Your task to perform on an android device: In TrailLink launch the explore tab and click the first place above 4.5 stars in Cincinnati
Image 0: 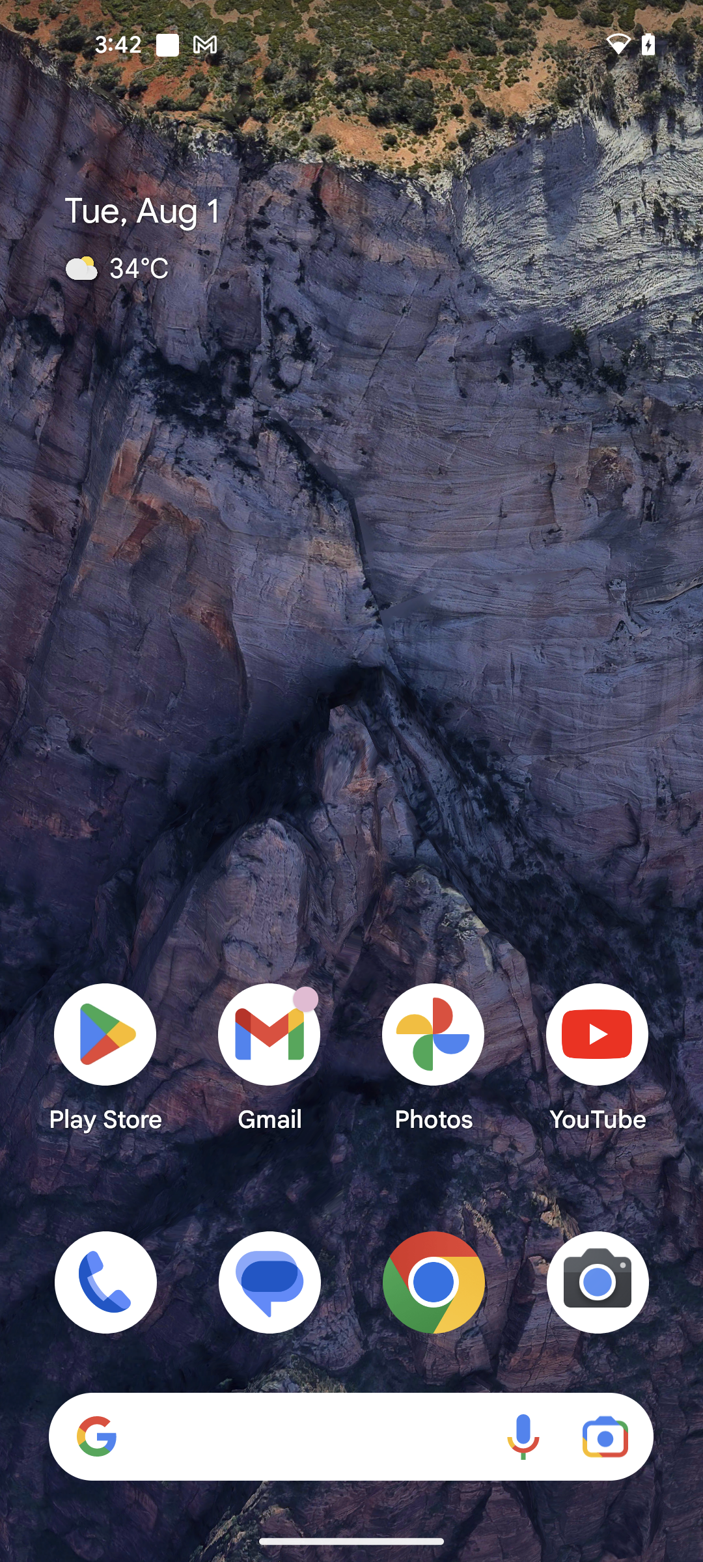
Open TrailLink app
Step 0: open app "TrailLink"
Image 1: 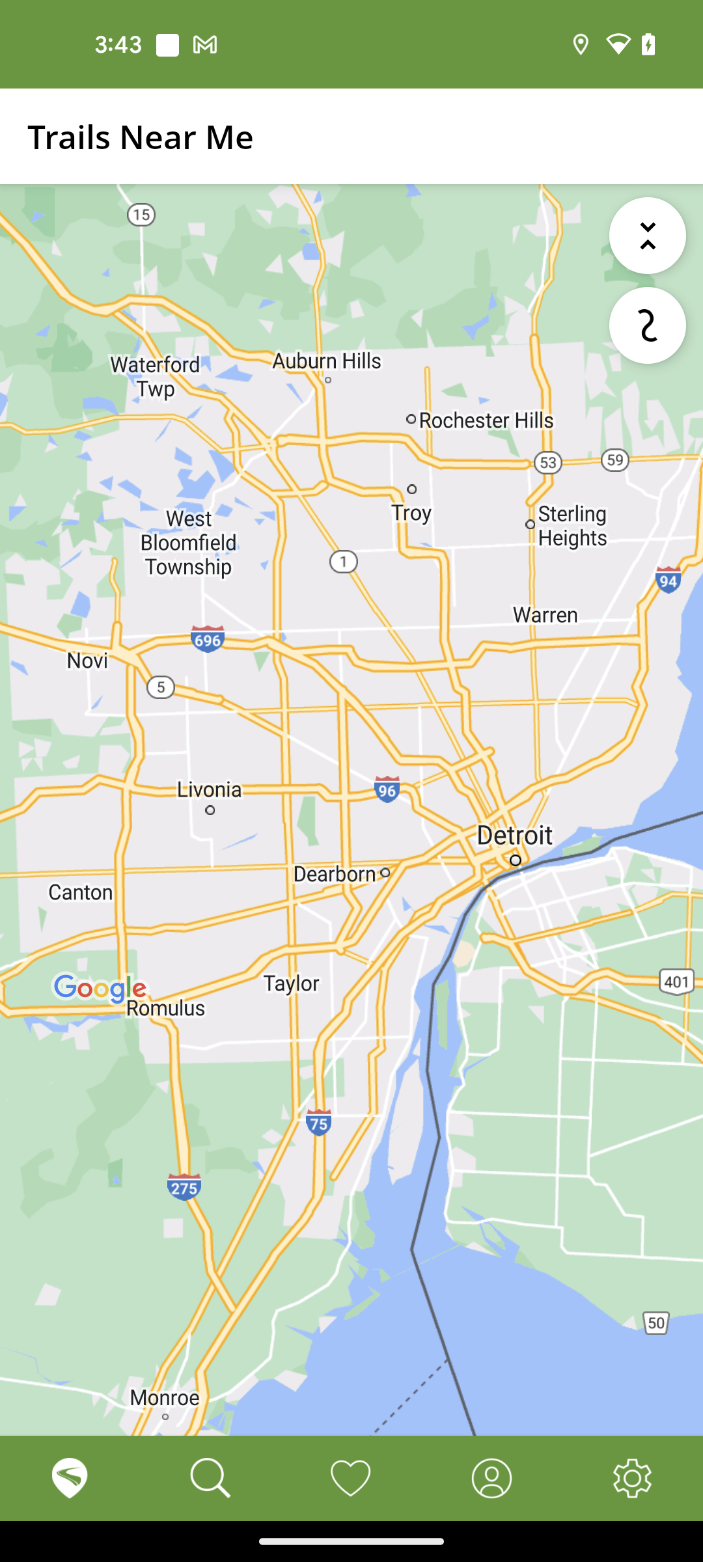
Go to the Search tab at the bottom of the screen
Step 1: click (205, 1477)
Image 2: 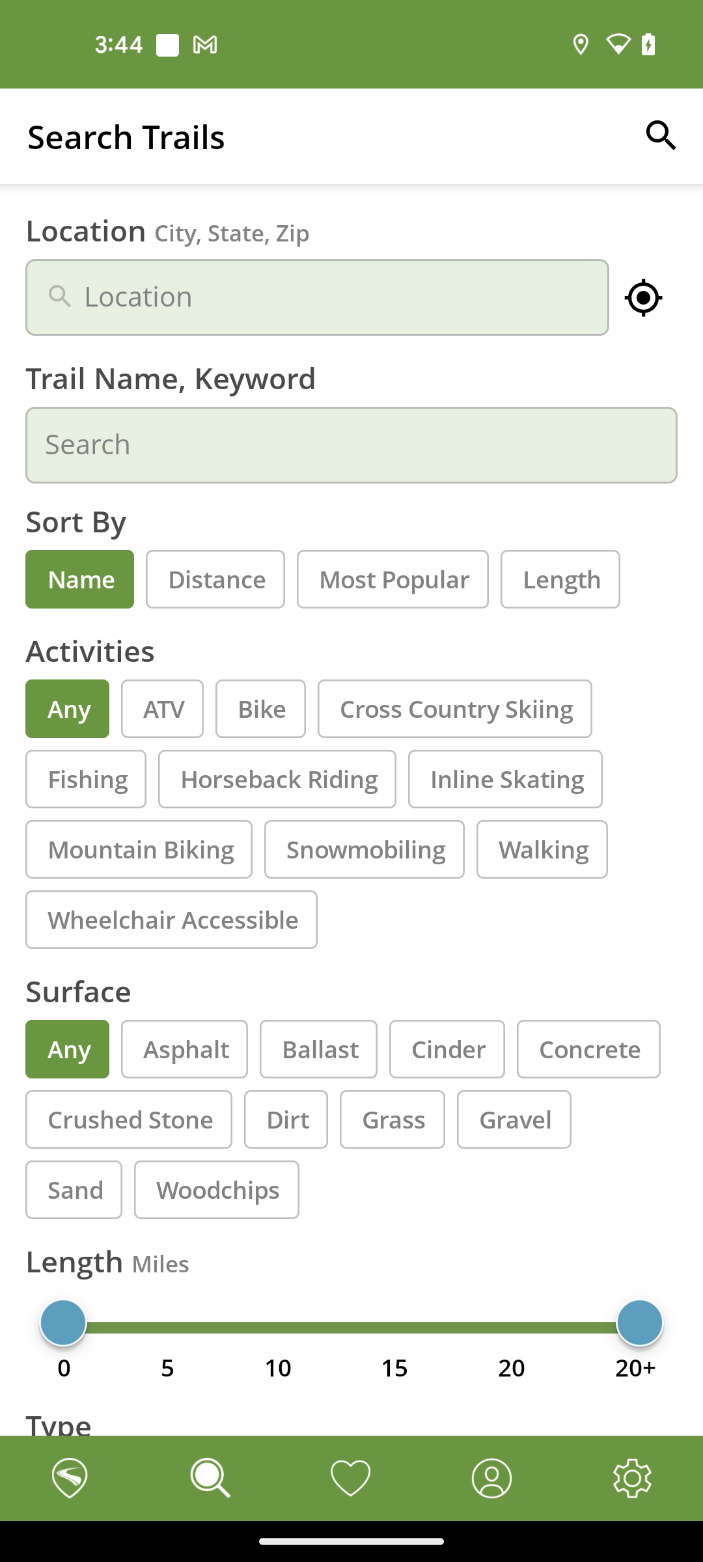
Click on the Location Search bar
Step 2: click (317, 297)
Image 3: 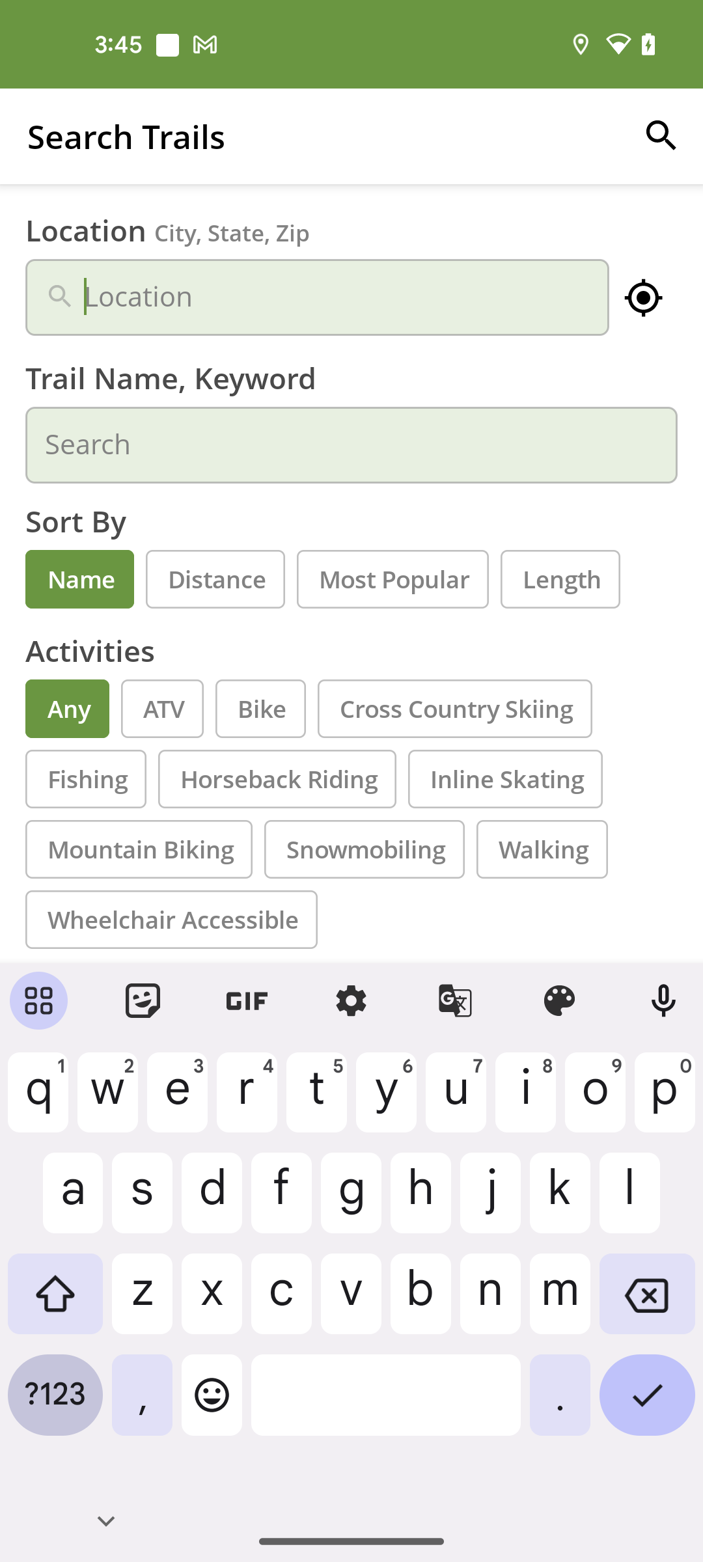
Search for Cincinnati
Step 3: type "Cincinnati"
Image 4: 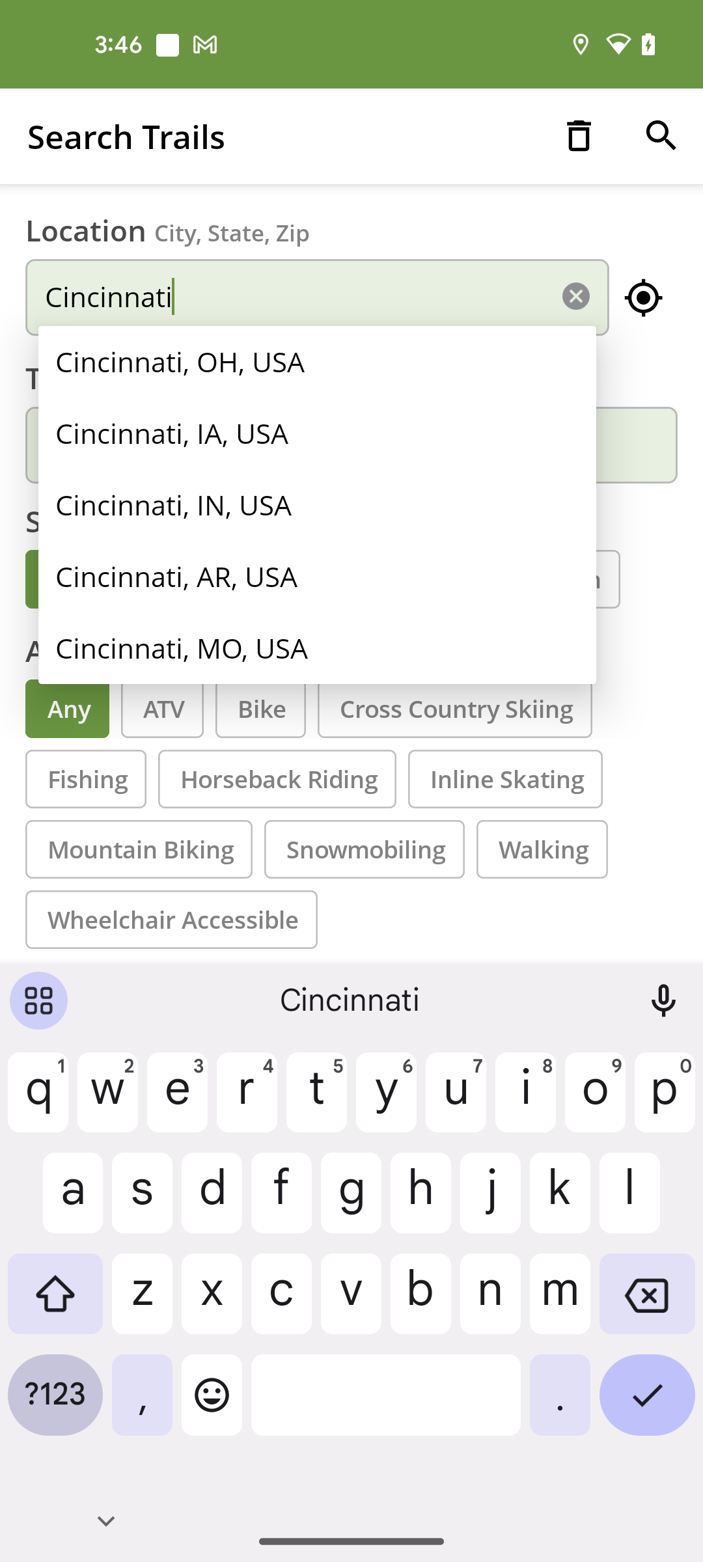
Click the first Suggested location
Step 4: click (351, 377)
Image 5: 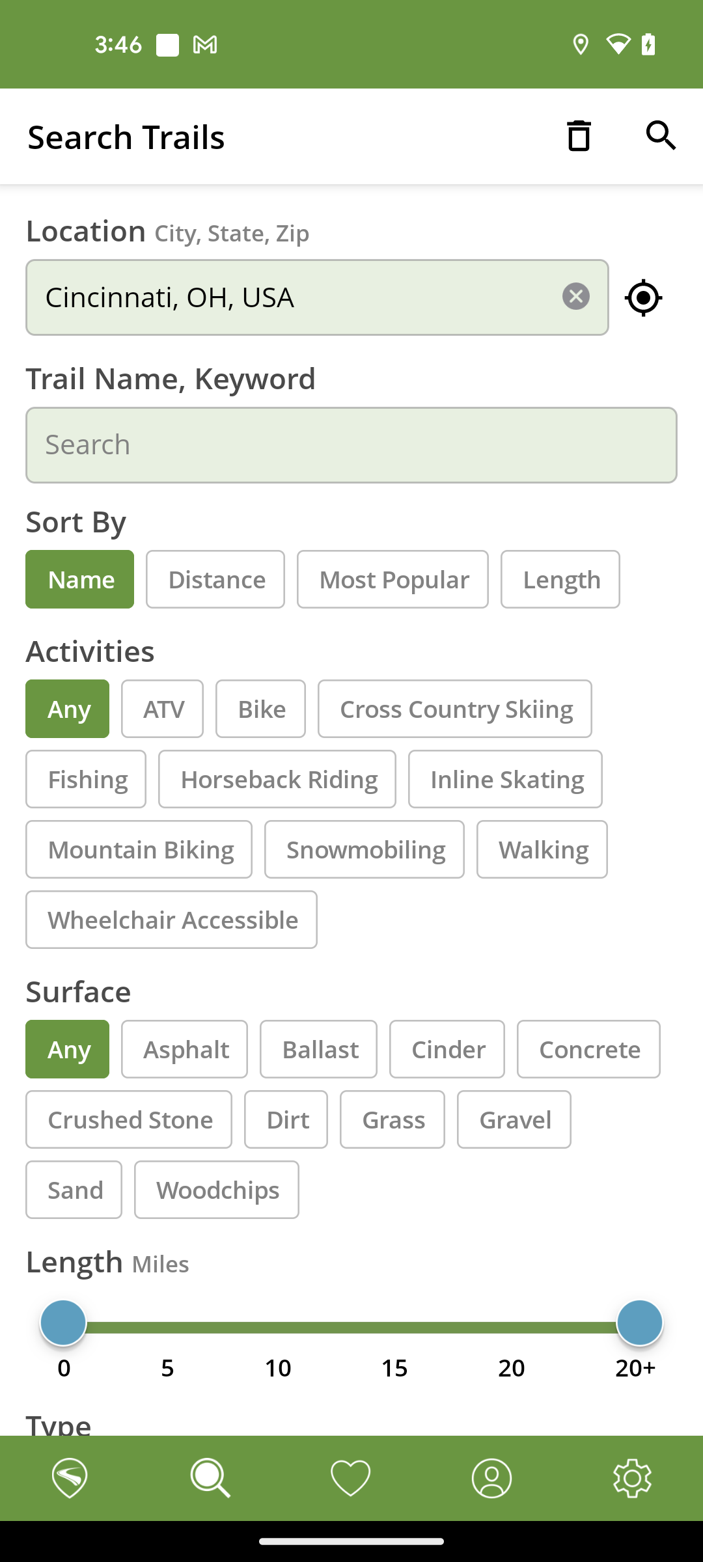
Click on the search icon at the top right corner of the screen
Step 5: click (661, 136)
Image 7: 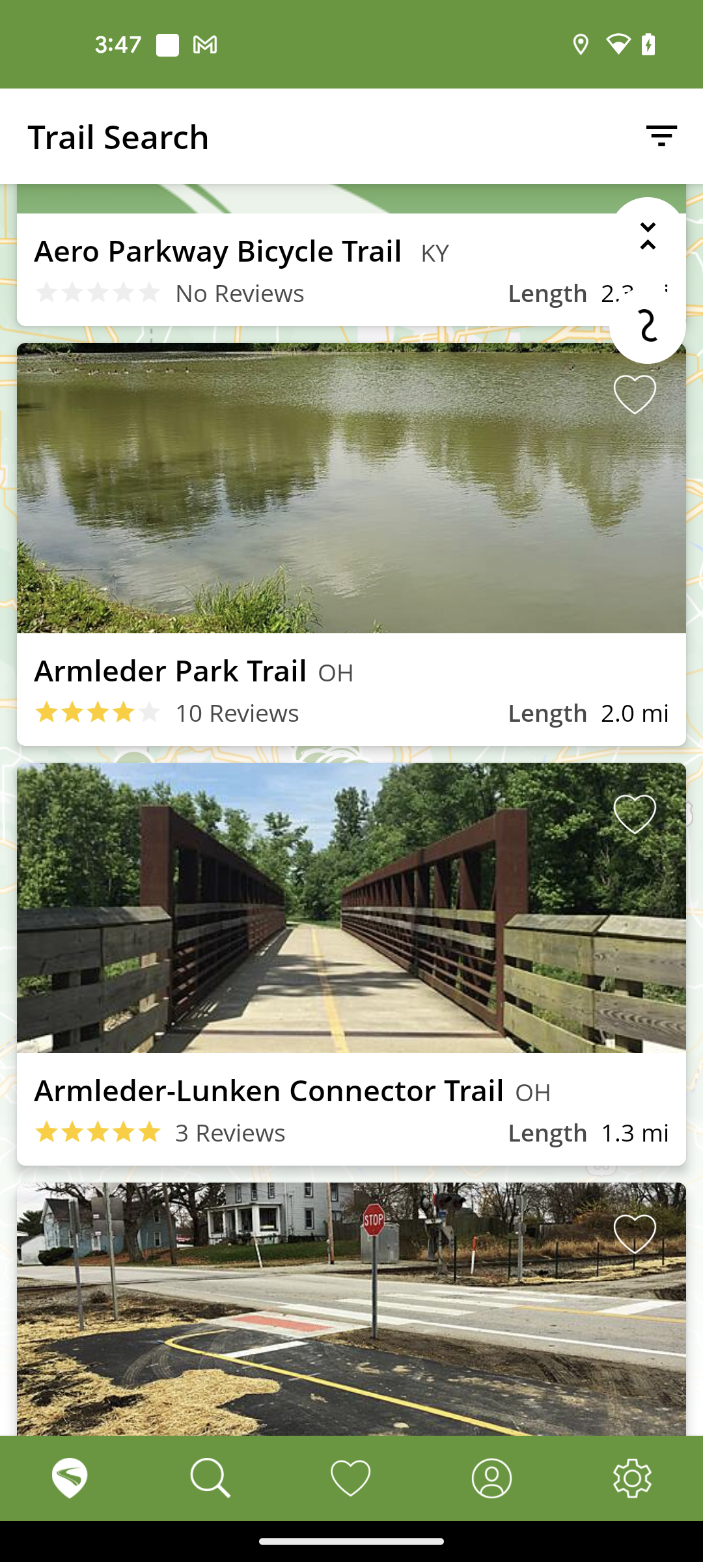
Open the Armlender-Lunken connector Trail
Step 7: click (269, 1089)